Your task to perform on an android device: Open the Moon+Reader app and share 'Romeo and juliet ' file to my buddy karin at karin.iversen@example.com using Gmail.
Image 0: 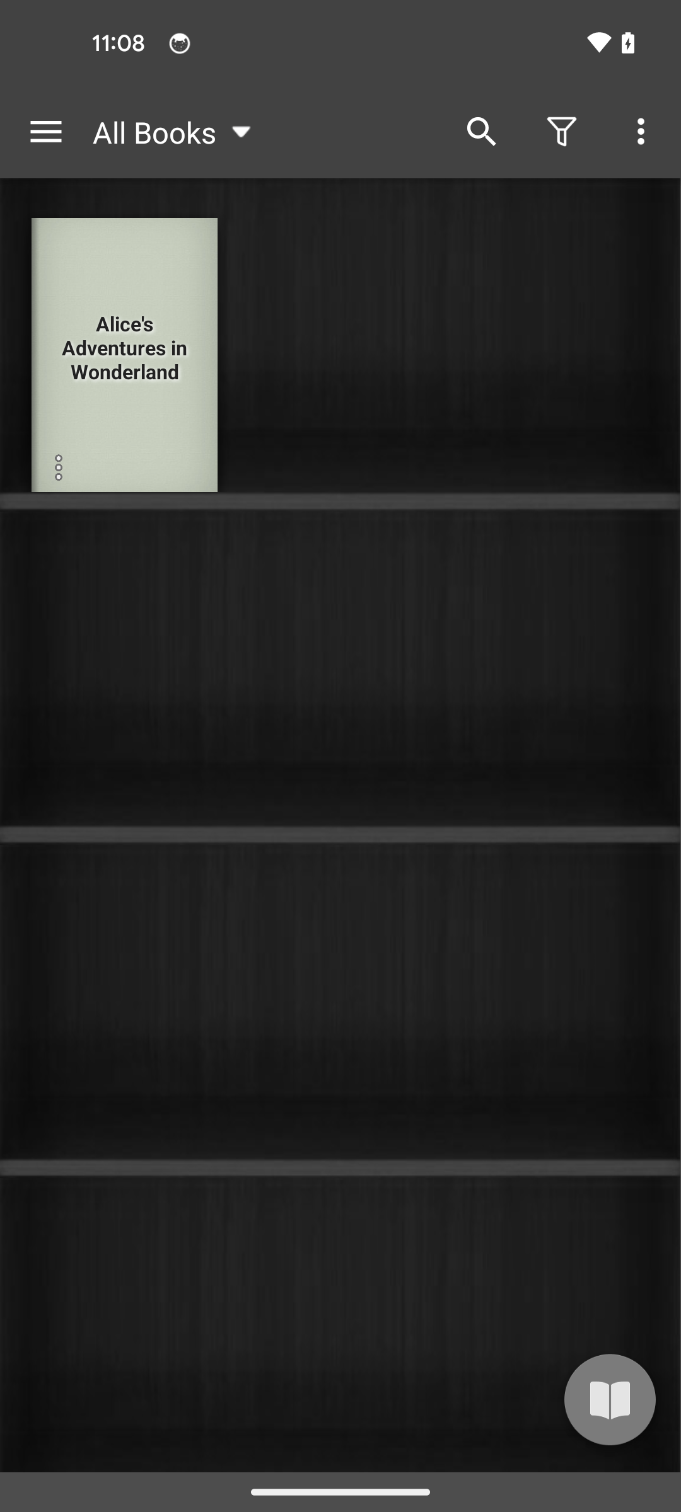
Open the moon+reader app
Step 0: open app "Moon+ Reader"
Image 1: 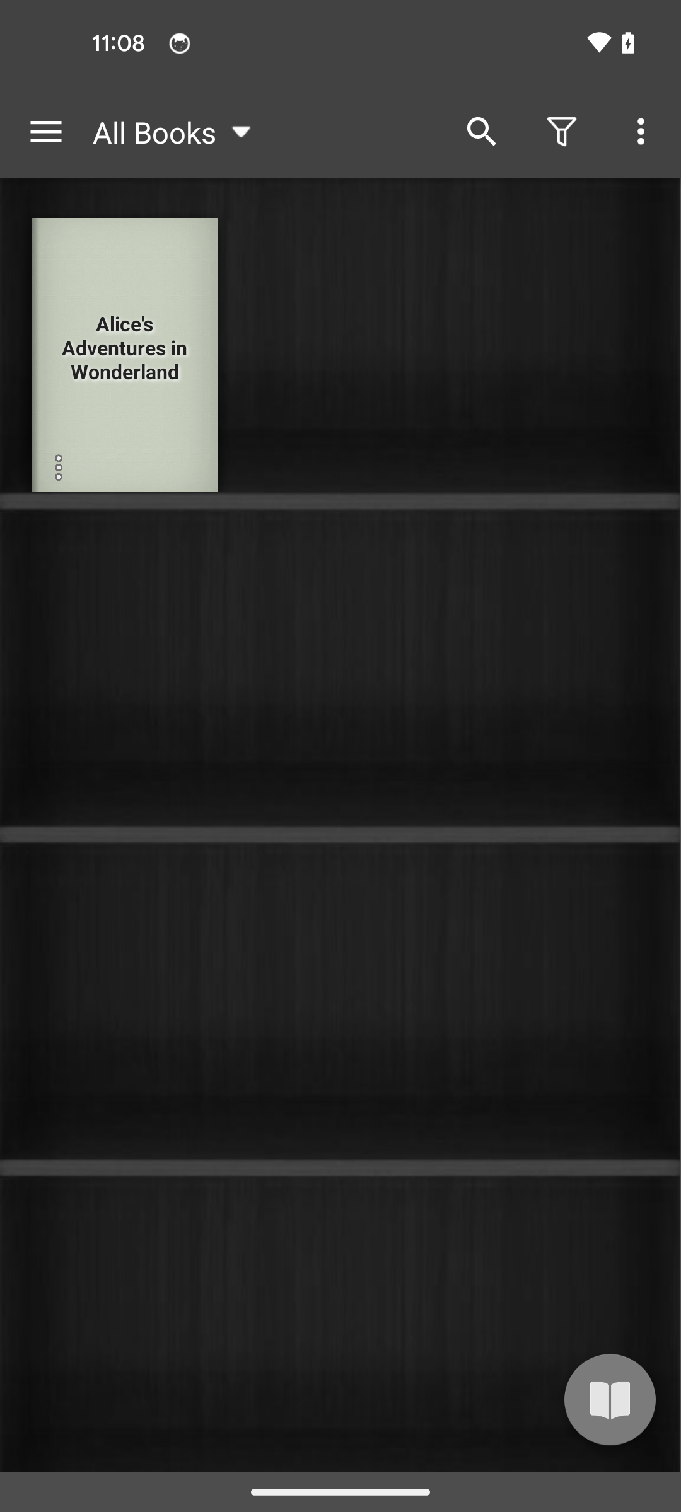
Tap on the menu bar icon at the top left corner of the screen
Step 1: click (46, 132)
Image 2: 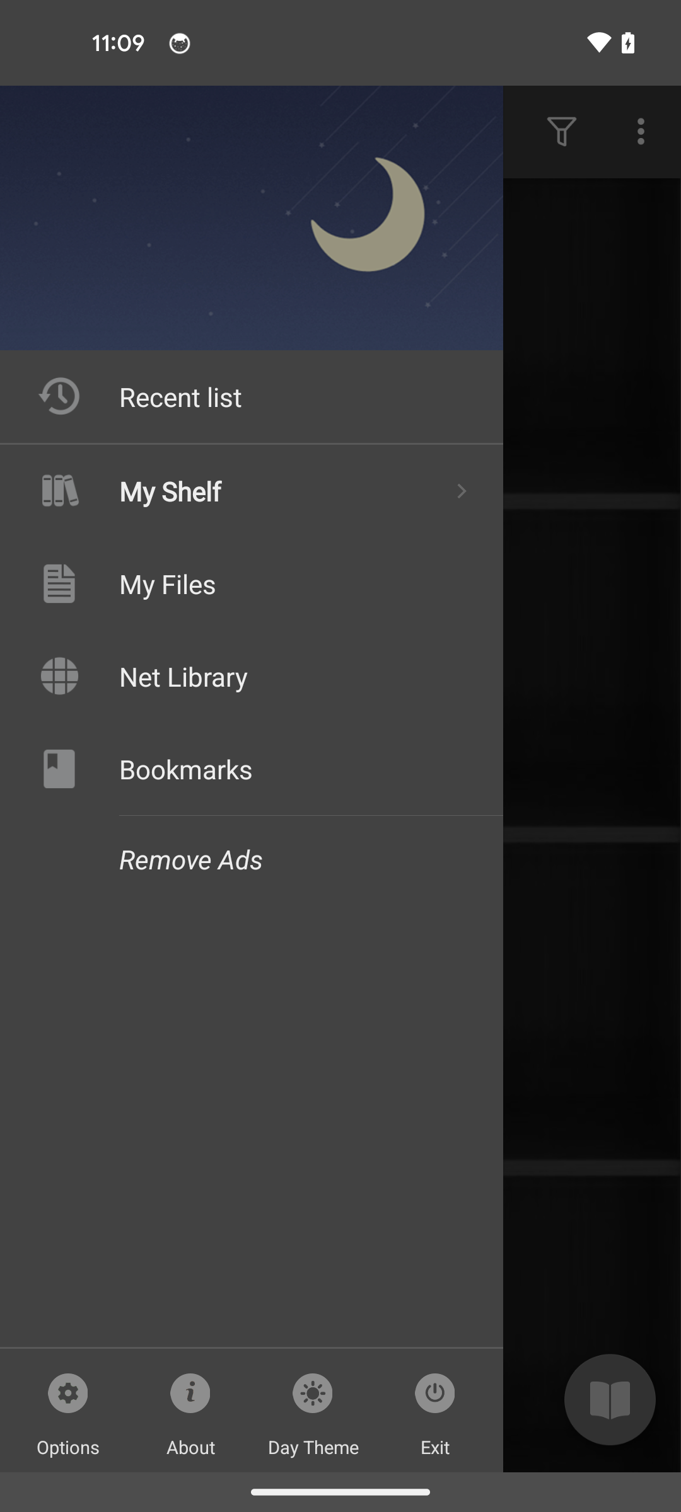
Tap on the my files option
Step 2: click (291, 583)
Image 3: 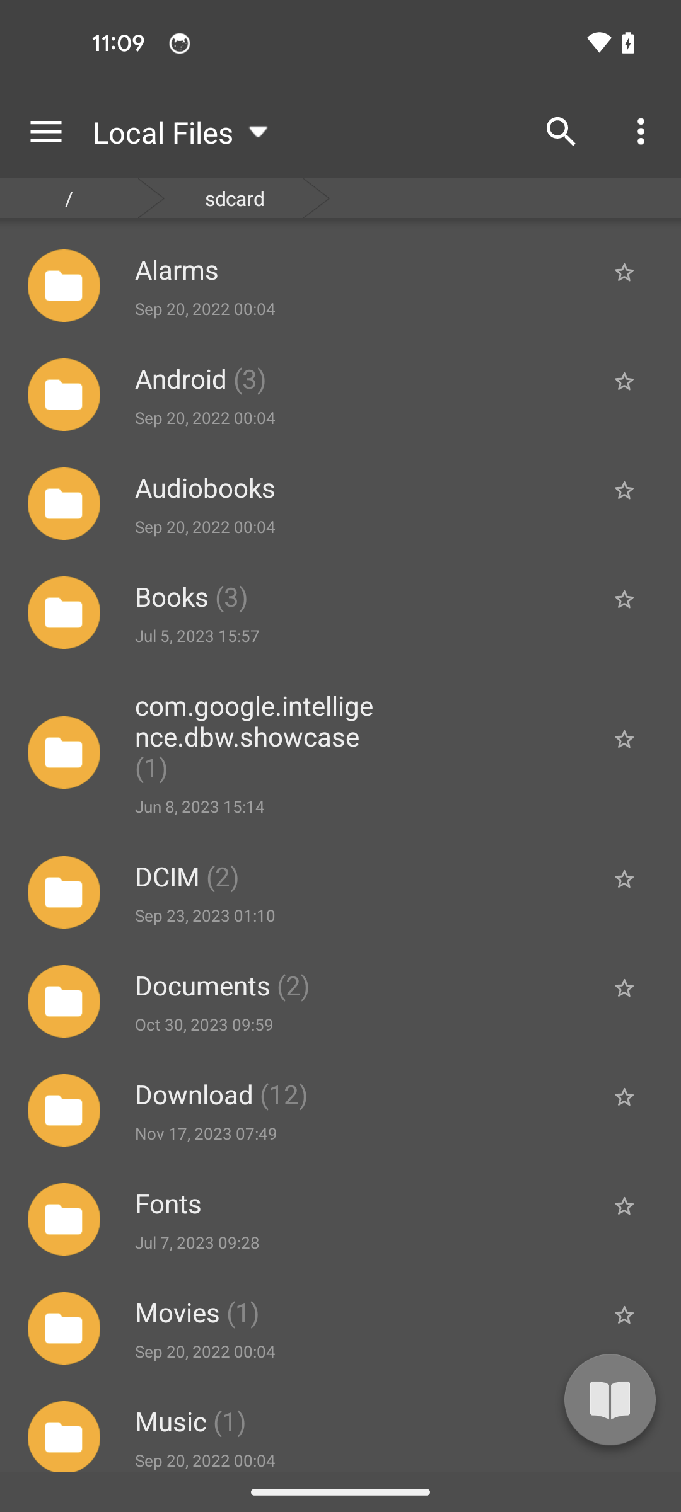
Tap on the books option
Step 3: click (358, 596)
Image 4: 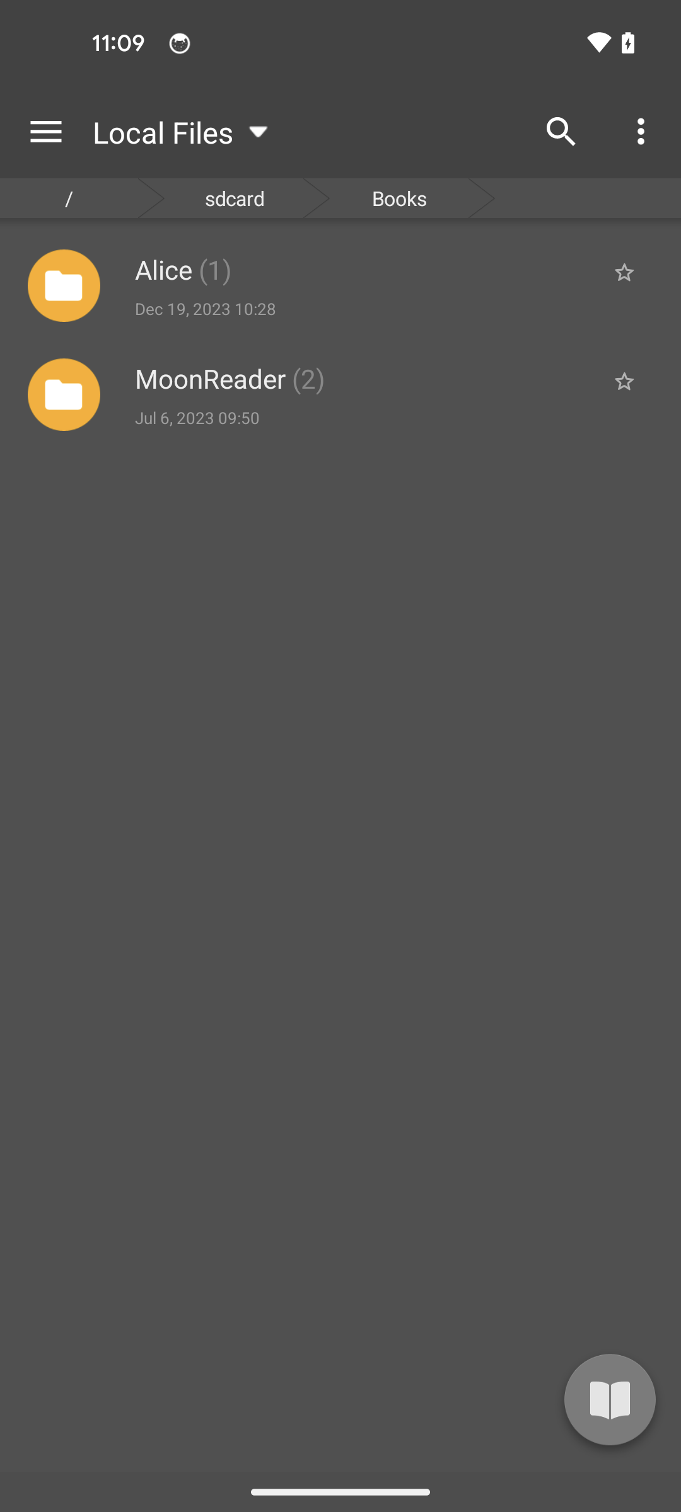
Tap on the moonreader option
Step 4: click (354, 394)
Image 5: 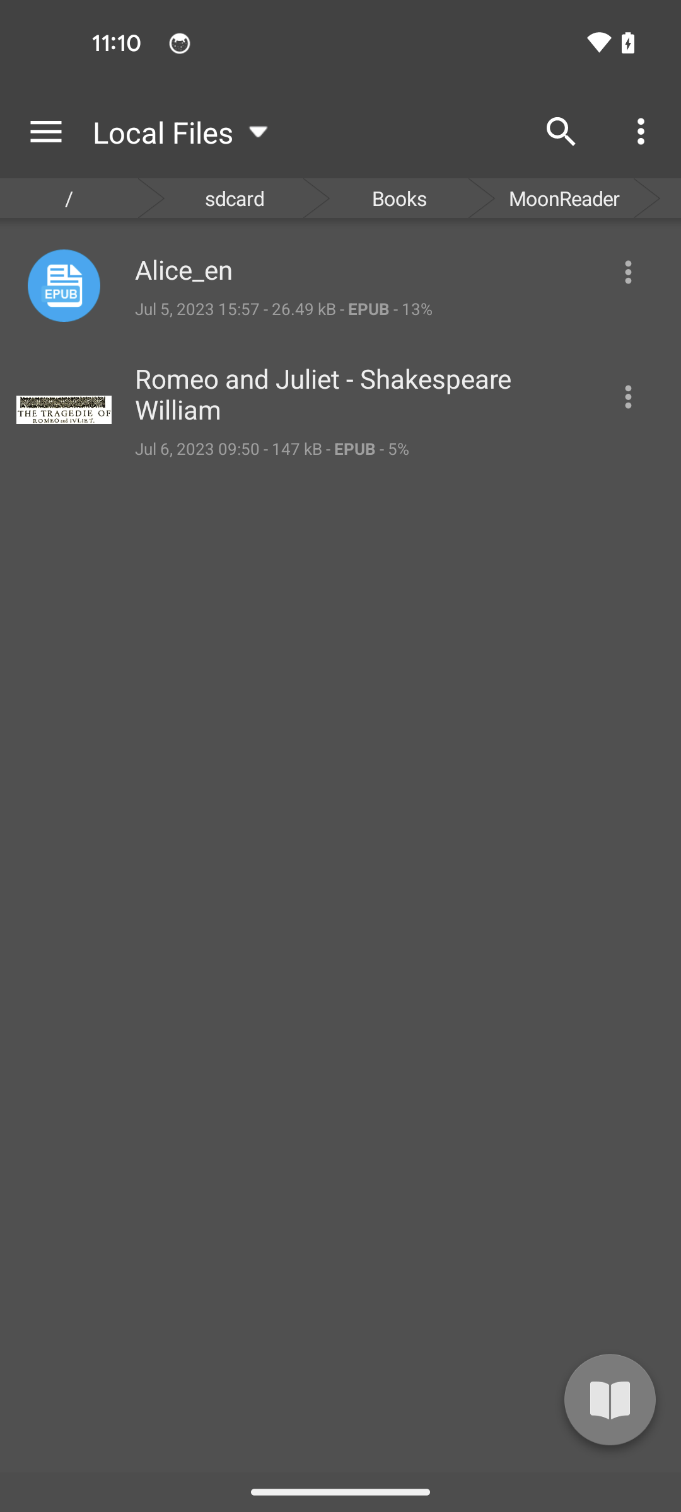
Tap on the three dots icon of romeo and juliet file
Step 5: click (631, 396)
Image 6: 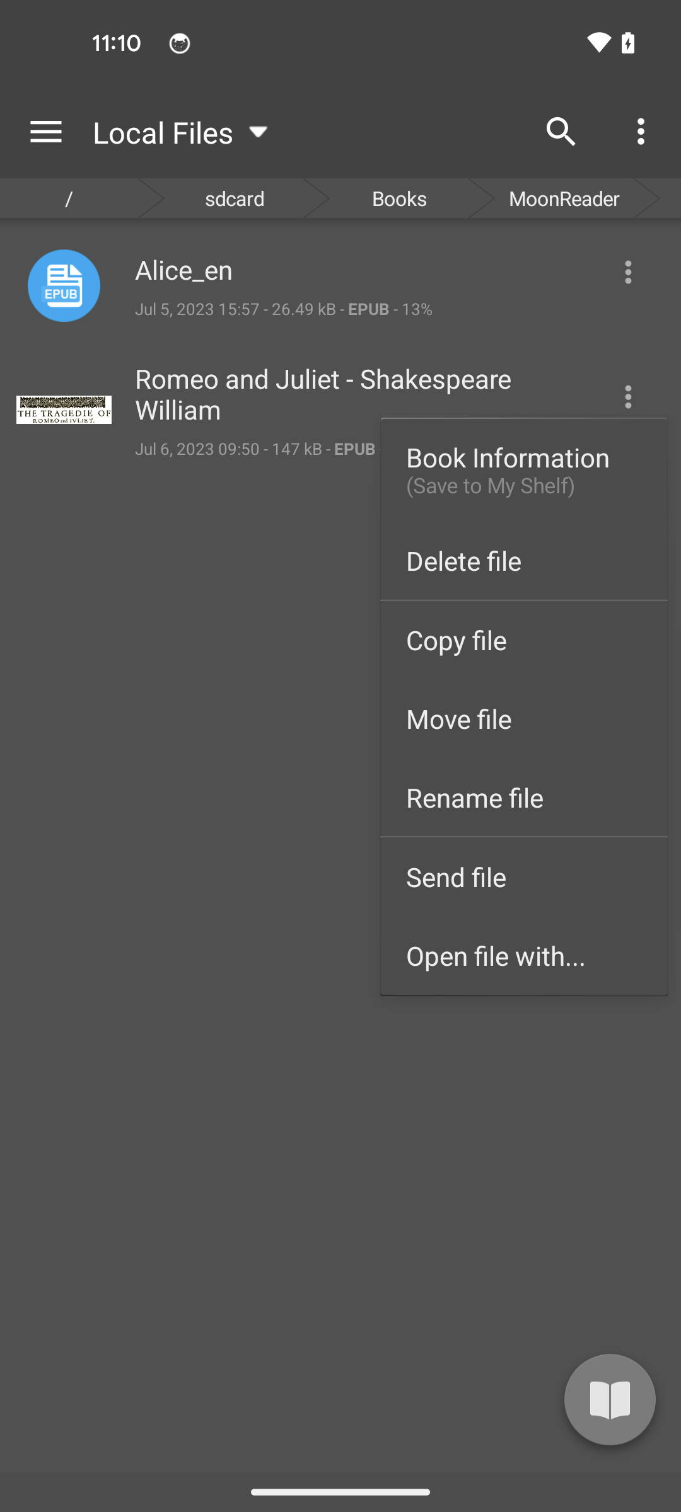
Tap on the send file option
Step 6: click (523, 876)
Image 7: 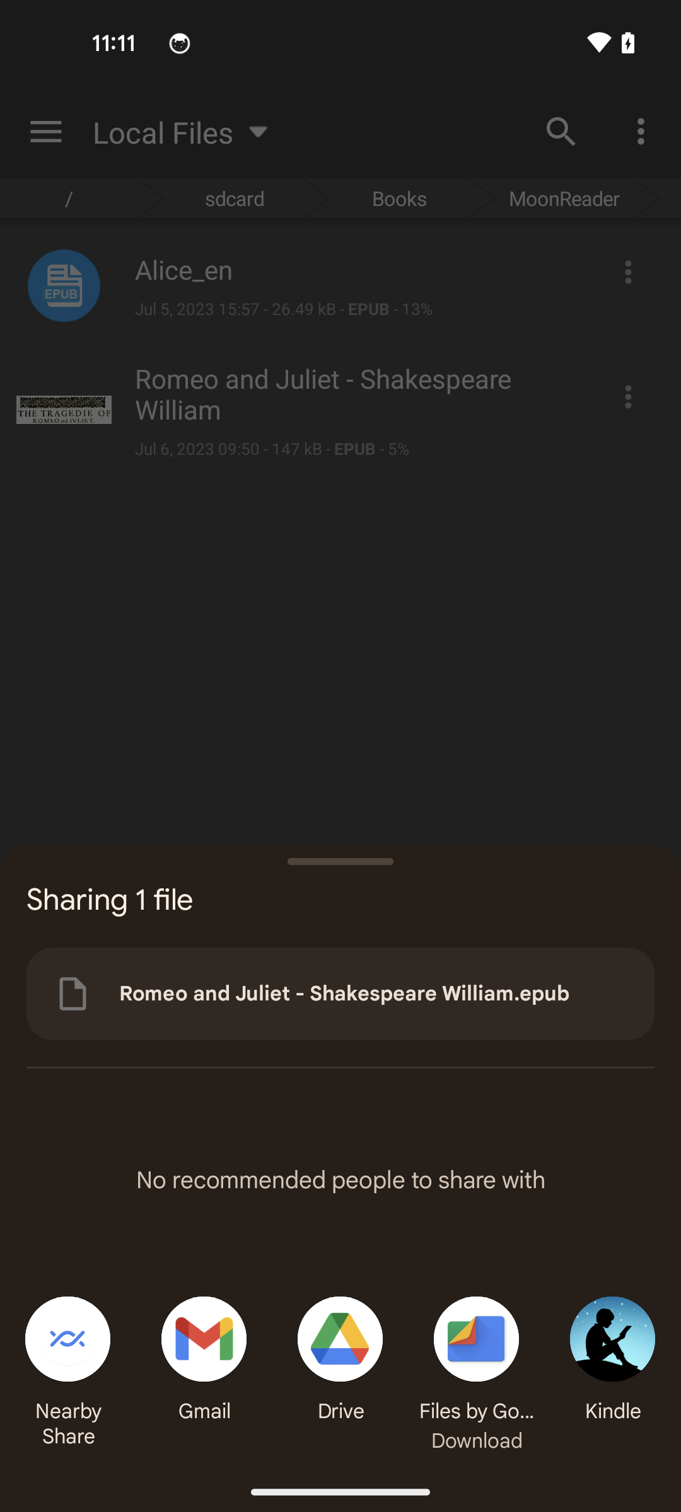
Select the gmail option
Step 7: click (204, 1339)
Image 8: 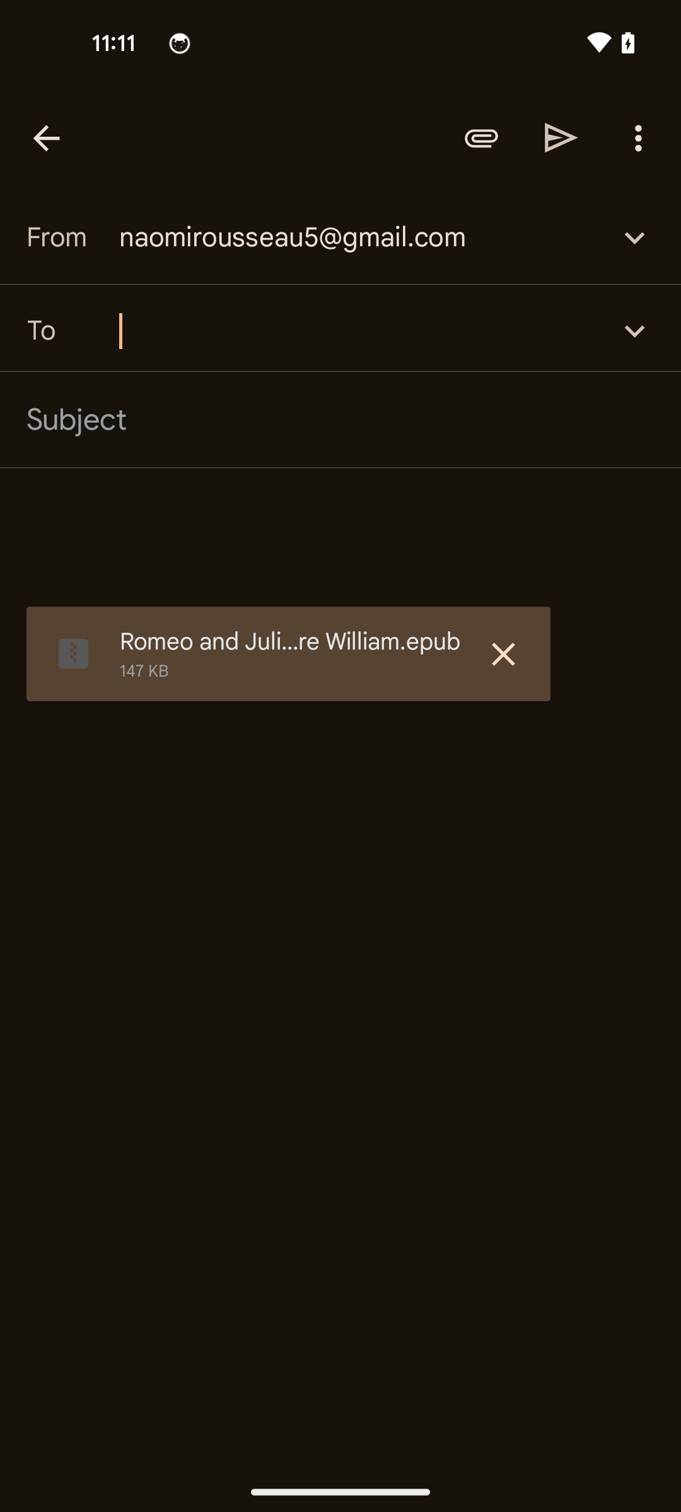
Search the recipient id to karin.iversen@example.com
Step 8: type "karin.iversen@example.com"
Image 9: 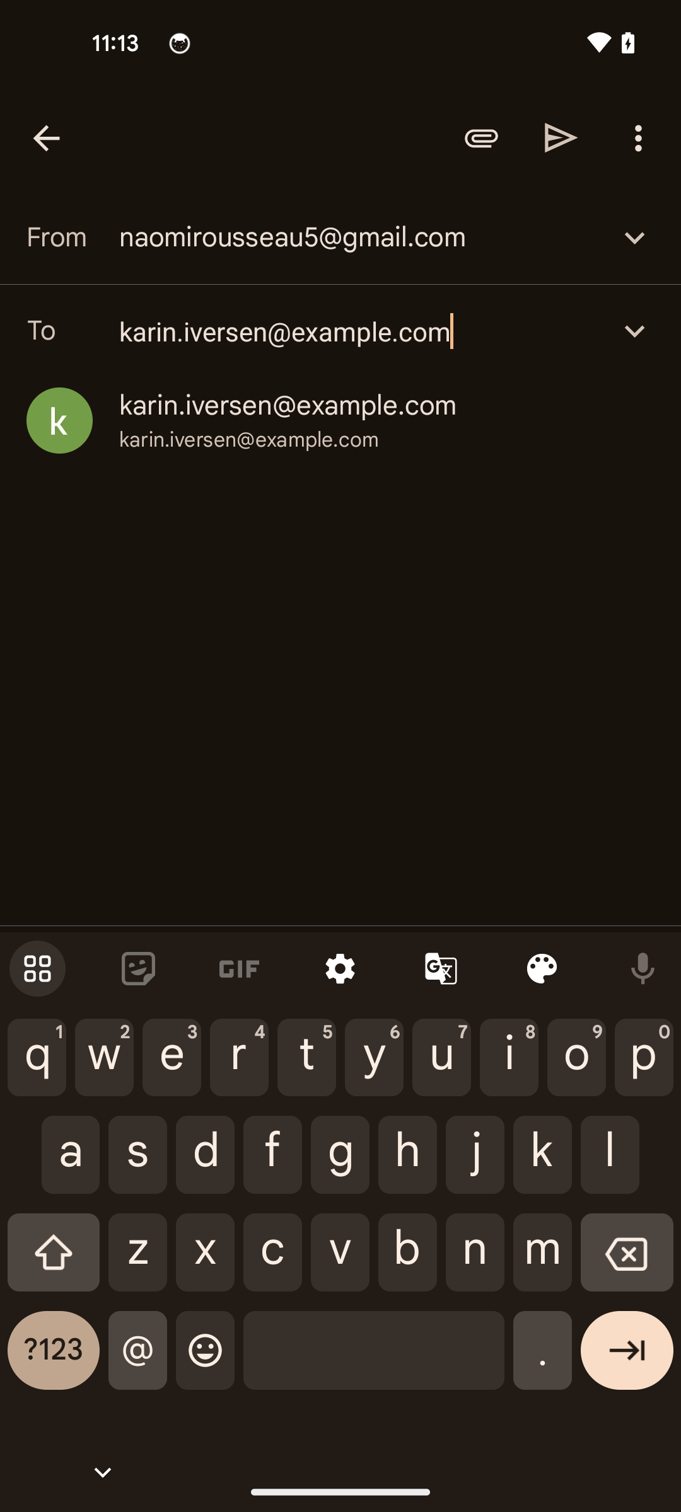
Select the search mail id
Step 9: click (126, 43)
Image 10: 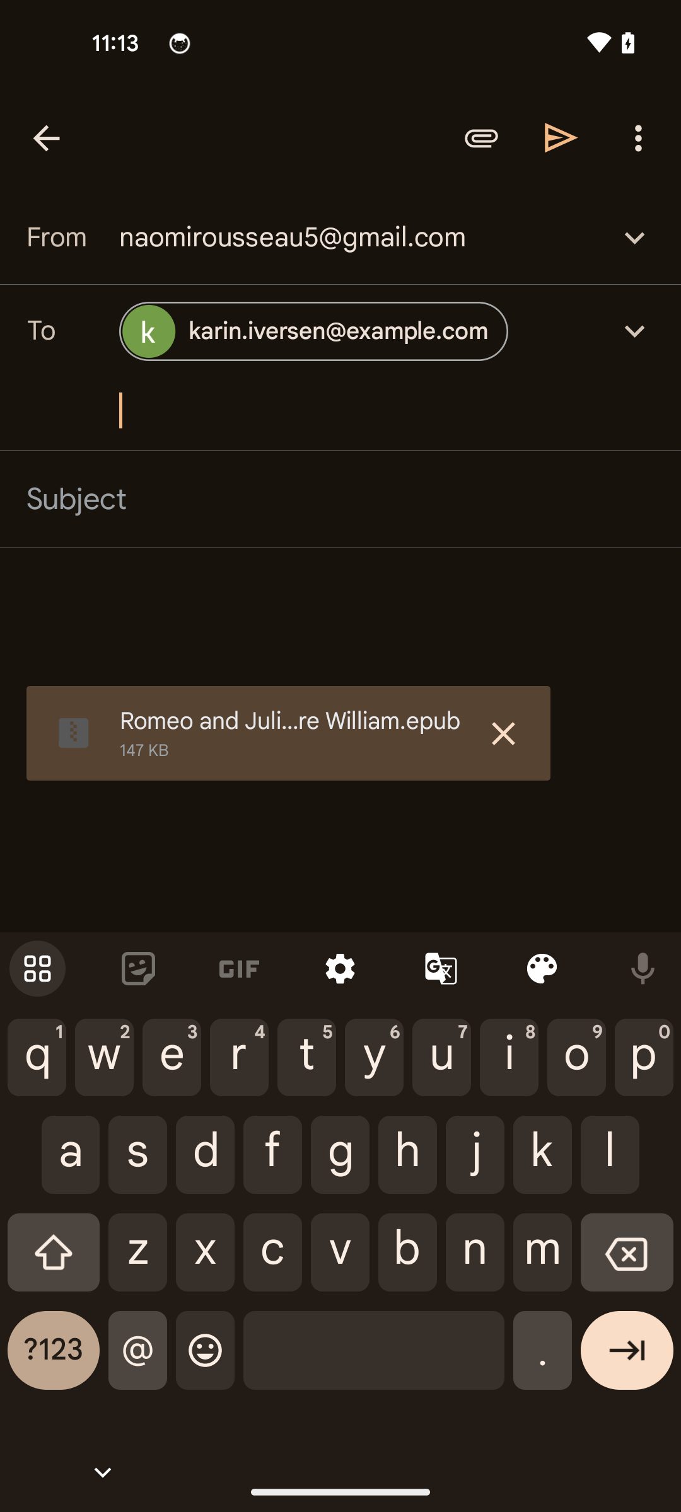
Tap on the send icon
Step 10: click (126, 43)